Your task to perform on an android device: This Zoh Probiotics Greek Yogurt Starter Culture - Creamy, Tangy and Nutrient-Packed looks good in quality, and I want to add this yogurt to my cart, so add the Zoh Probiotics Greek Yogurt Starter Culture - Creamy, Tangy and Nutrient-Packed to my cart in the Amazon app.
Image 0: 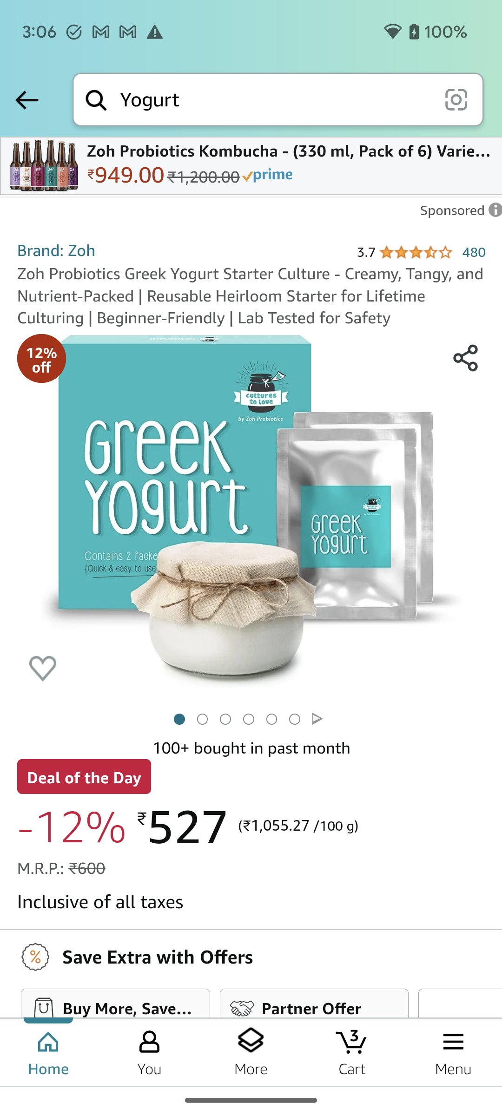
Scroll down to view the add to cart option.
Step 0: scroll down
Image 1: 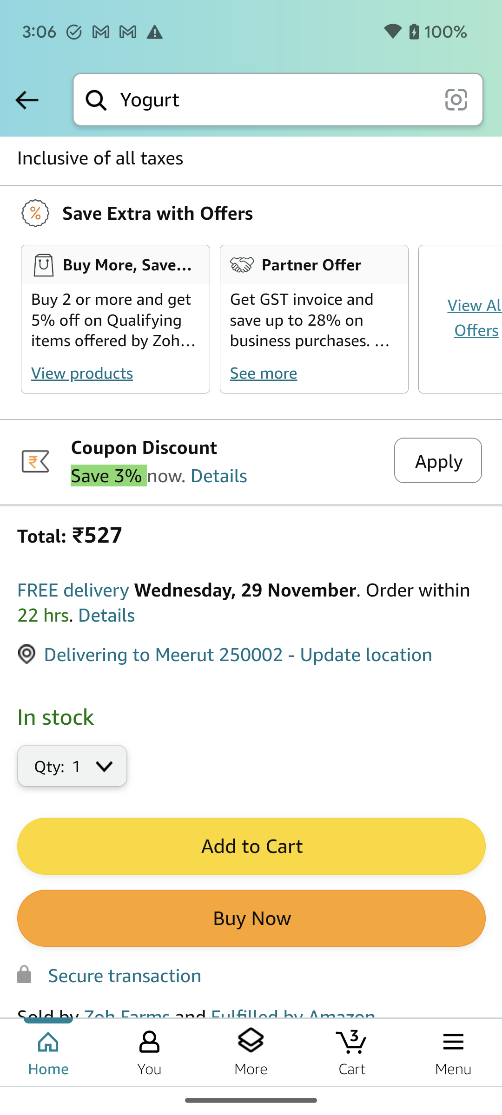
Click on the Add to Cart button to add this yogurt to my cart.
Step 1: click (251, 846)